Your task to perform on an android device: I want to share eyes closed song to my friend karin.iversen@example.com via gmail
Image 0: 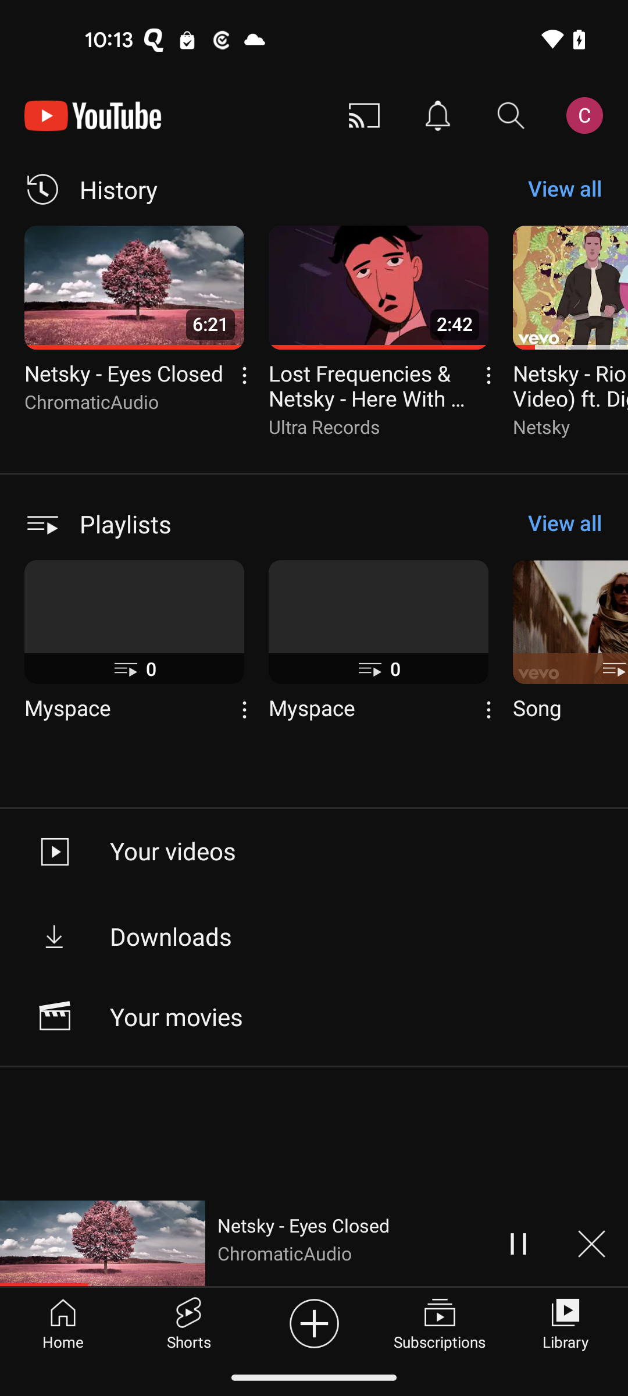
Tap on the eyes closed video to maximize it
Step 0: click (349, 1220)
Image 1: 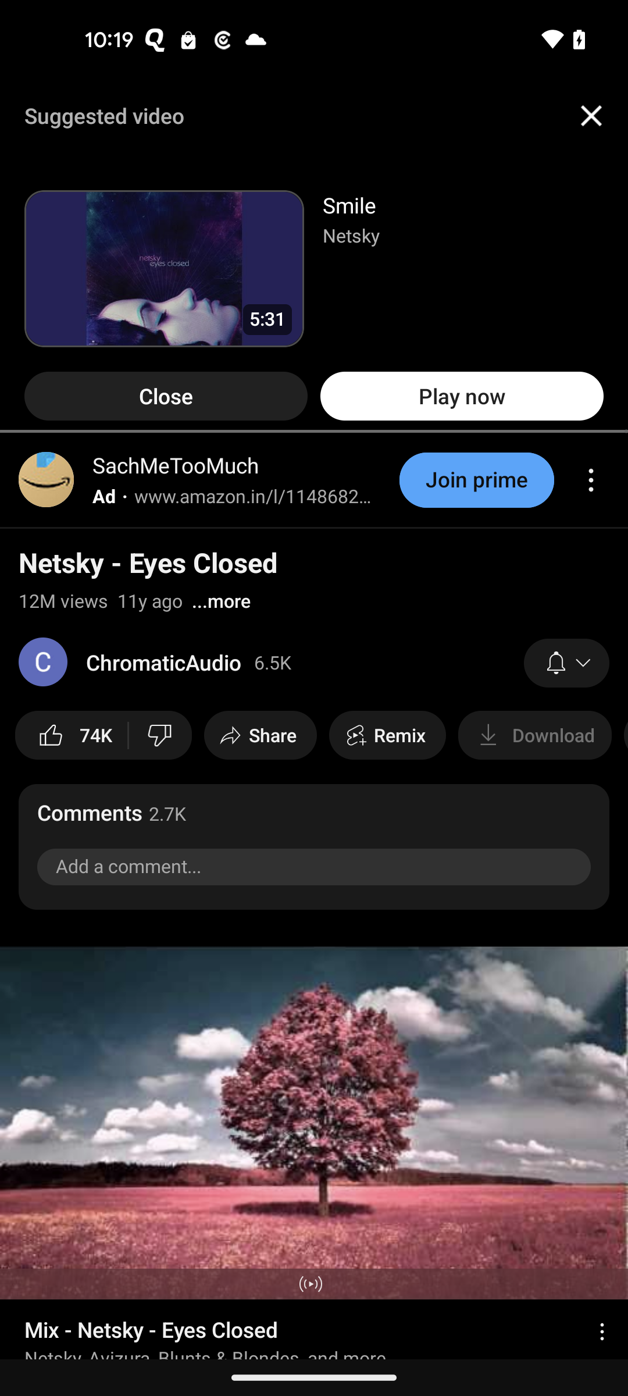
Tap on the share option
Step 1: click (272, 735)
Image 3: 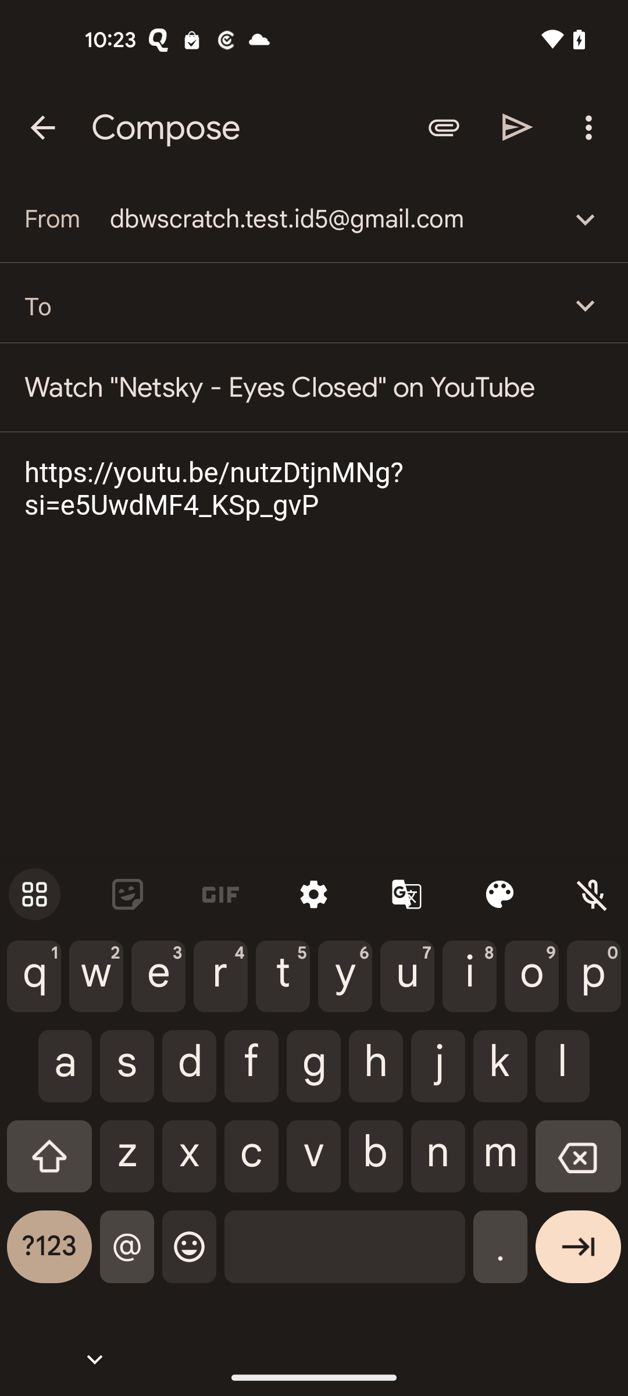
Tap on the down arrow icon of dbwscratch.test.id5@gmail.com
Step 3: click (584, 219)
Image 4: 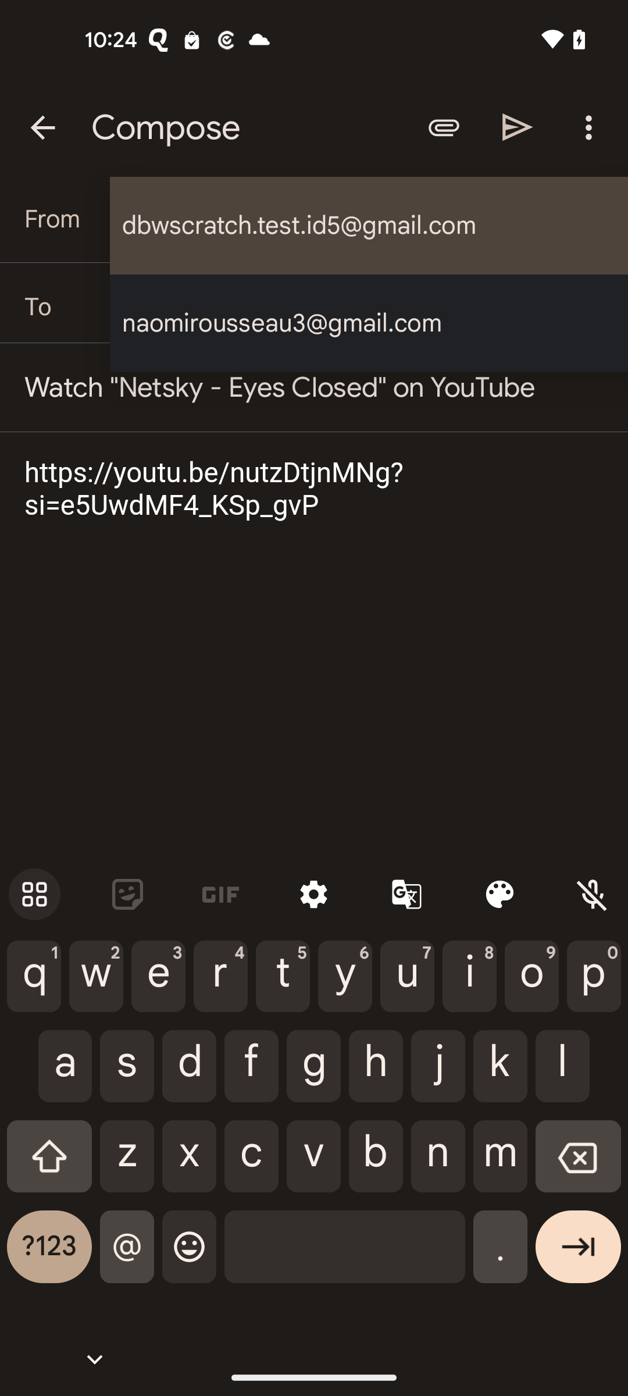
Select the mail naomi.rousseau@example.com
Step 4: click (369, 323)
Image 6: 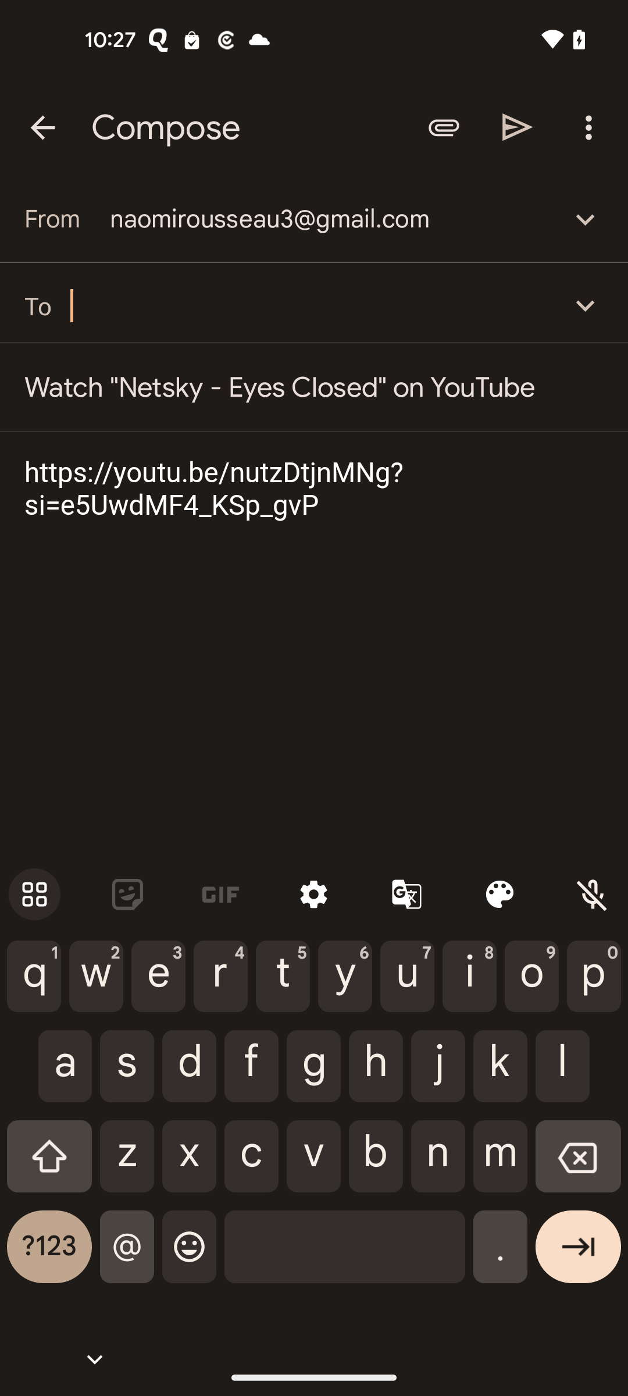
Search for karin.iversen@example.com
Step 6: type "karin.iversen@example.com"
Image 7: 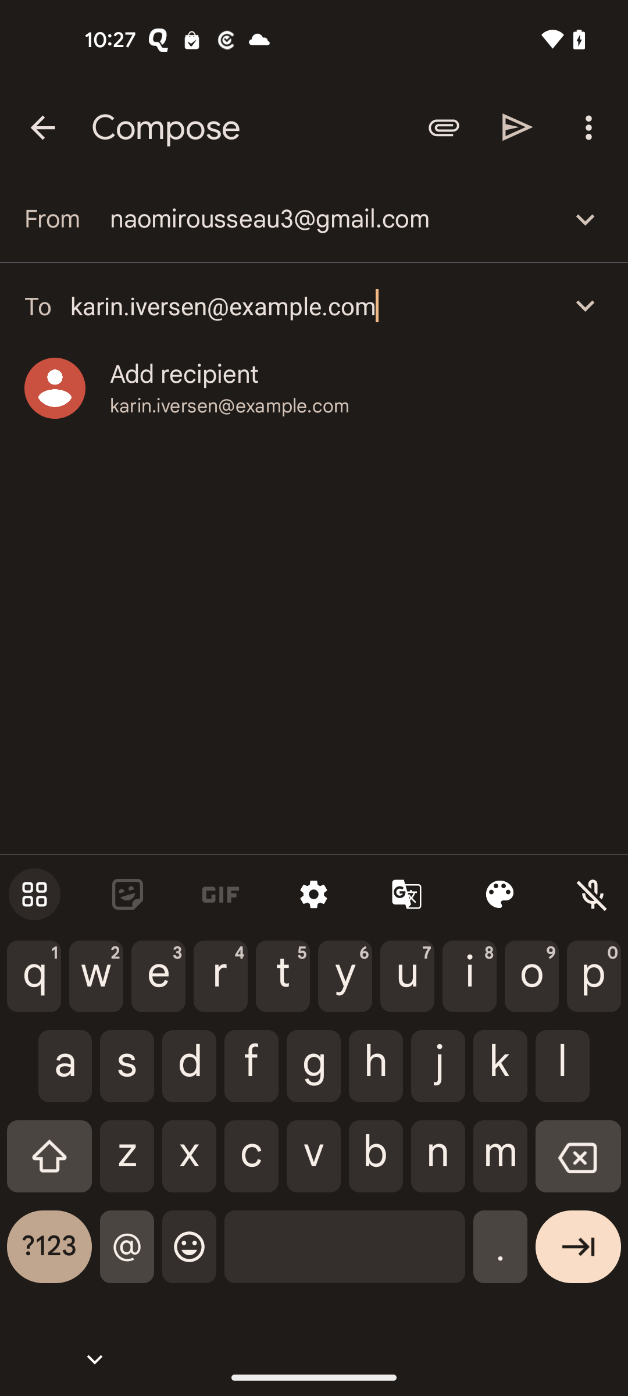
Tap on the send icon at the top of the screen
Step 7: click (518, 127)